Your task to perform on an android device: The drawing is now finished. I'd like to save this sketch.
Image 1: 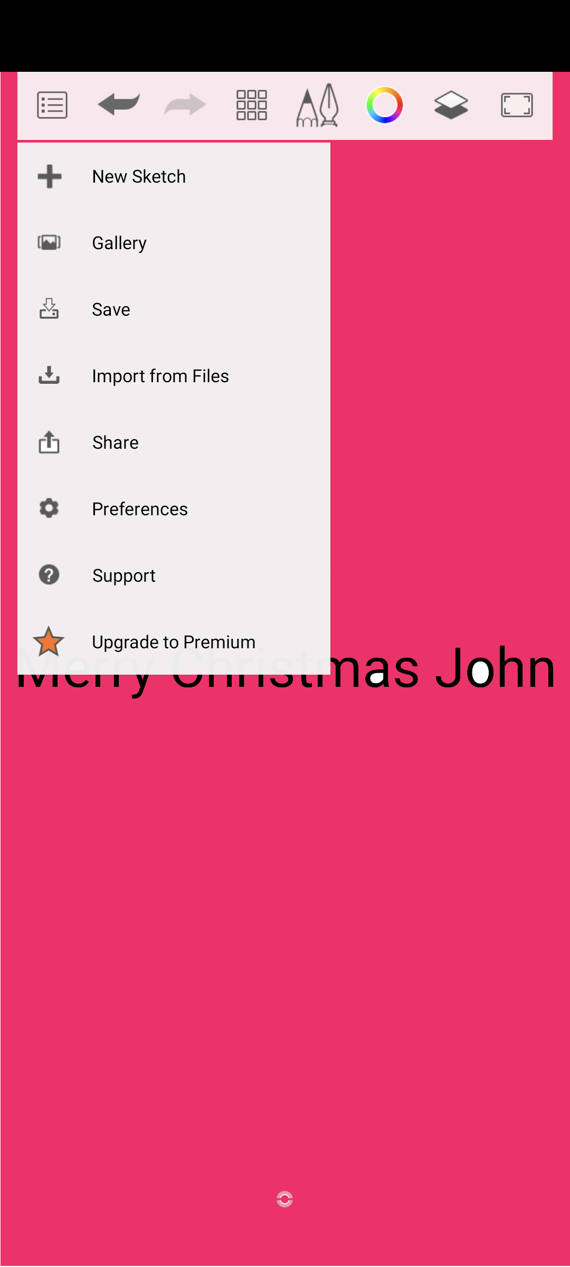
click on Save option
Step 1: click (111, 308)
Image 2: 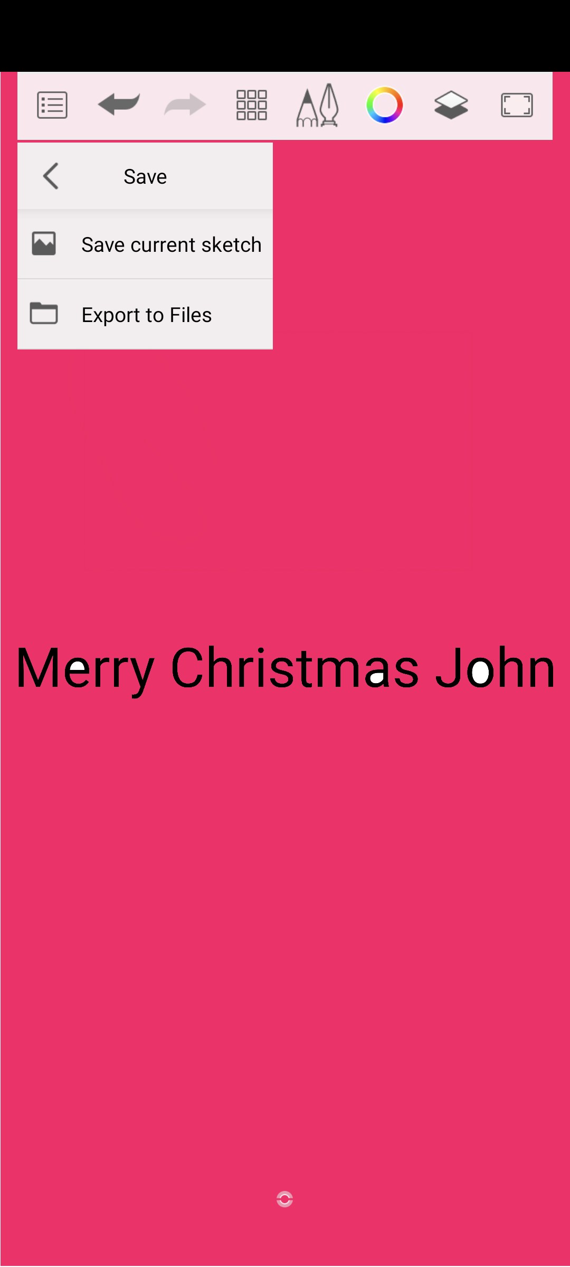
click on save current sketch
Step 2: click (172, 243)